Your task to perform on an android device: Search for Ramagya school & save this place as an educational place in favorites
Image 1: 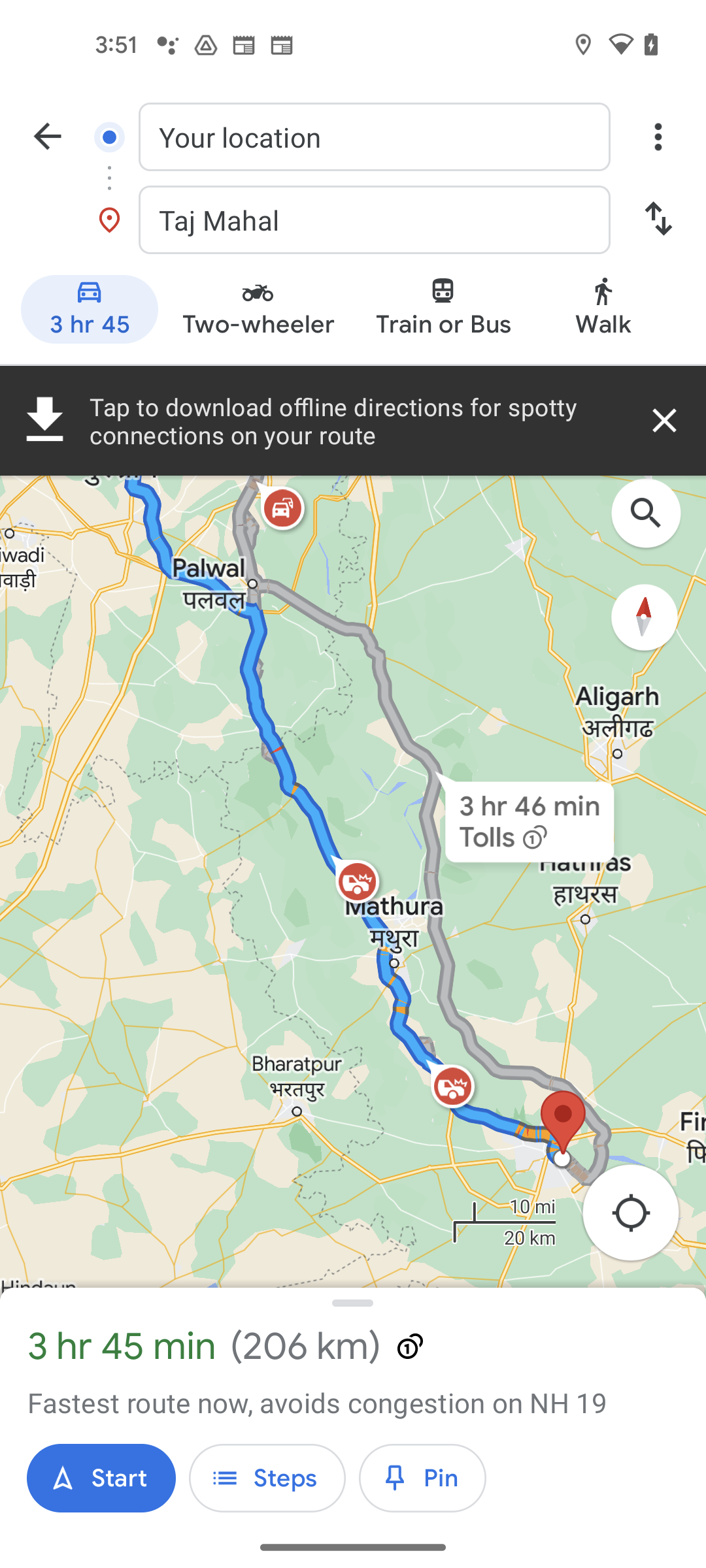
go back
Step 1: press back button
Image 2: 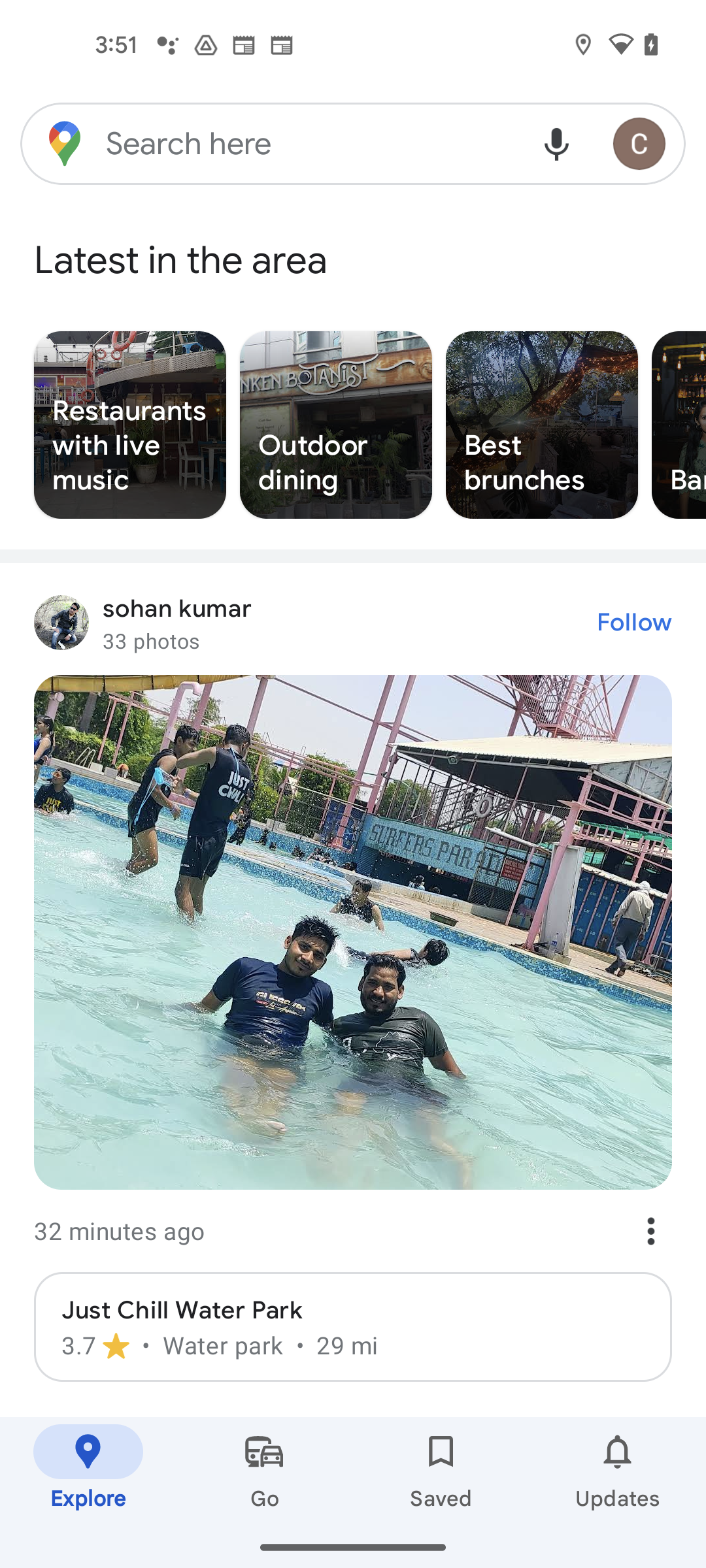
go to search bar
Step 2: click (311, 143)
Image 3: 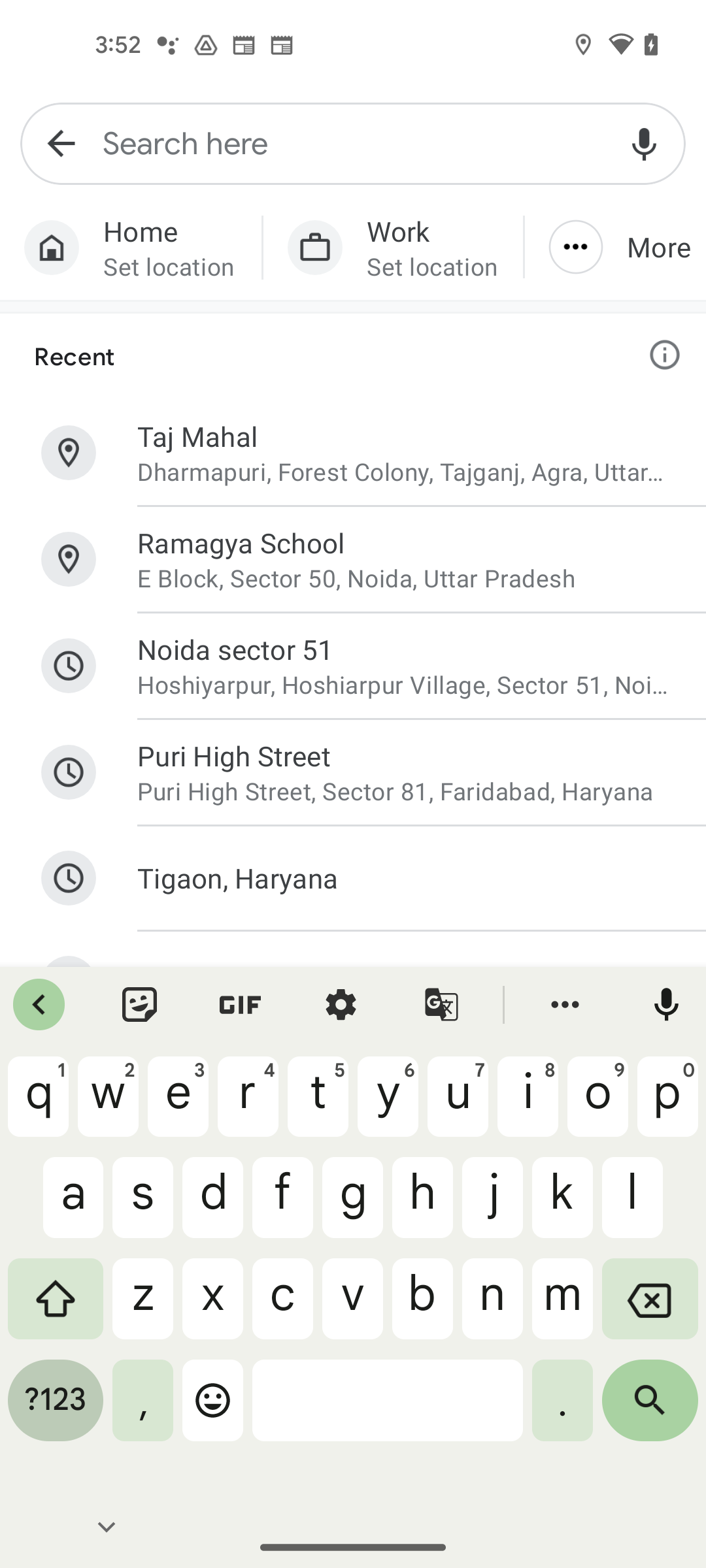
search for ramagya school
Step 3: type "ramagya school"
Image 4: 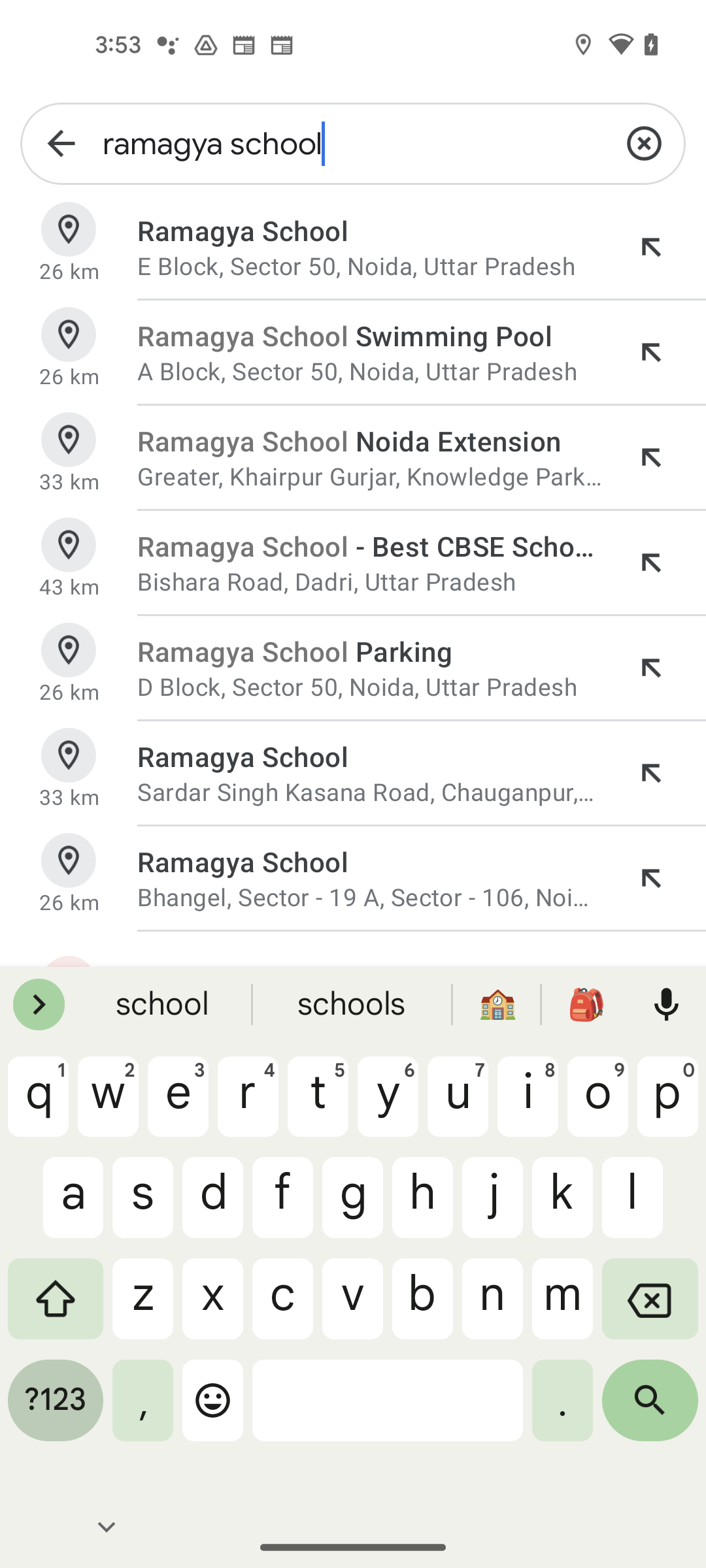
select ramgya school
Step 4: click (370, 230)
Image 5: 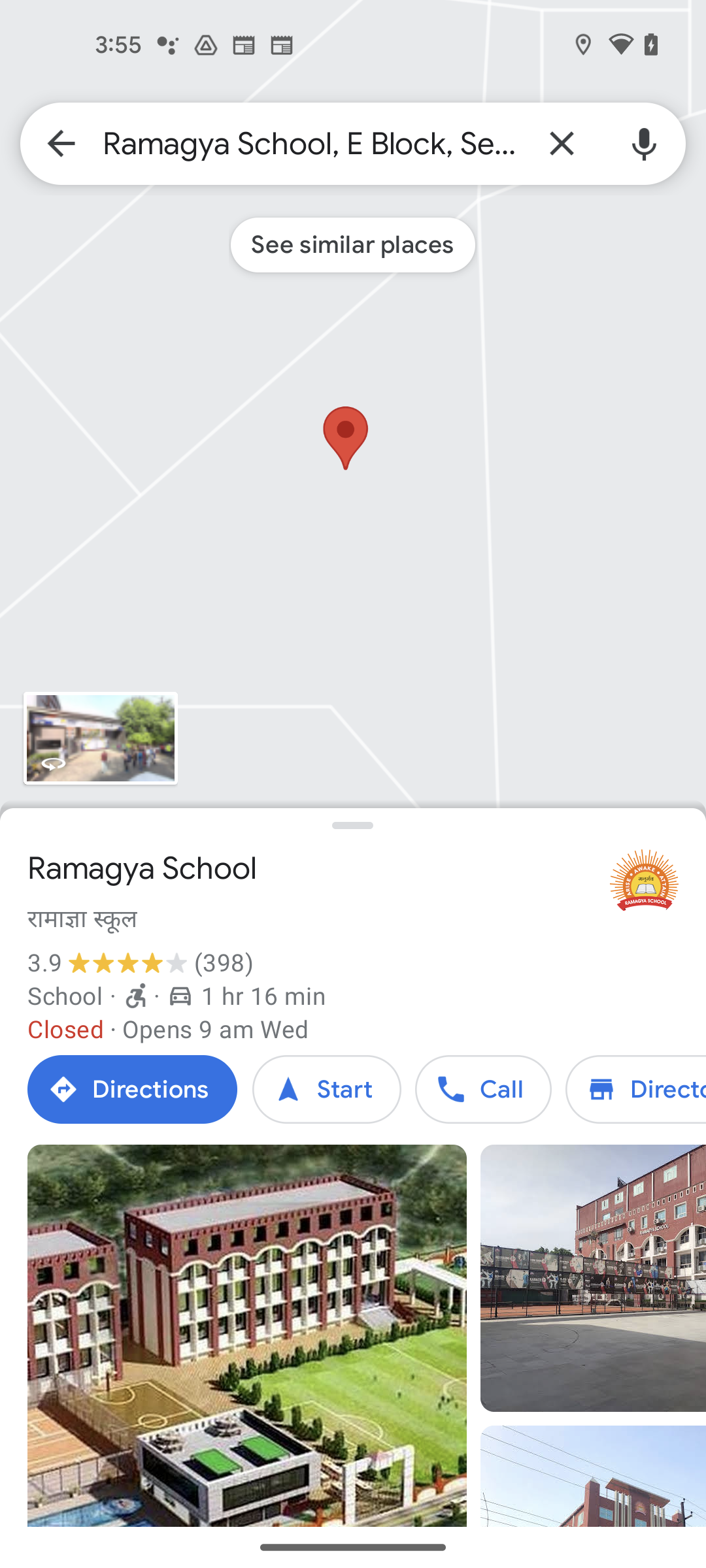
swipe left for save
Step 5: scroll right
Image 7: 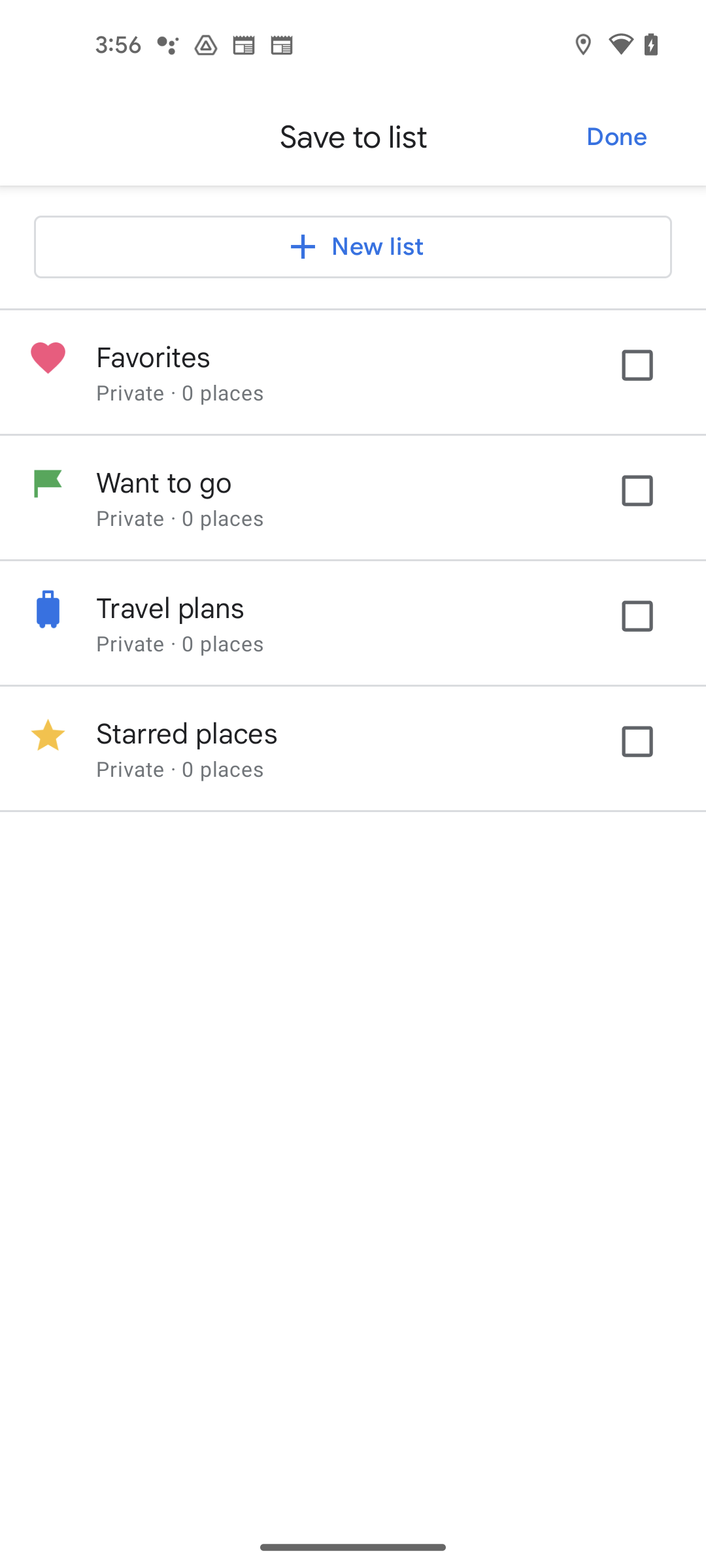
click on favorites
Step 7: click (339, 357)
Image 8: 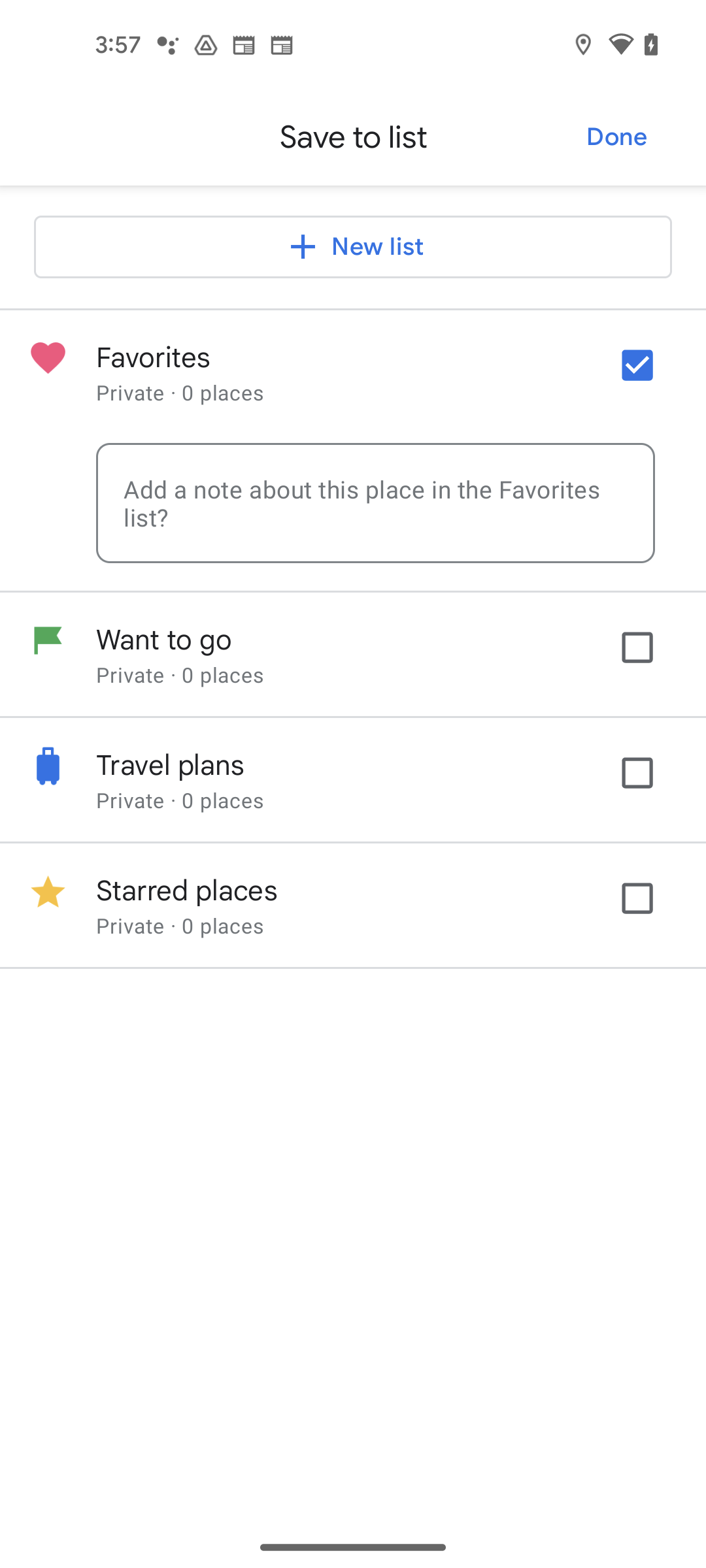
click on done
Step 8: click (616, 137)